Your task to perform on an android device: Look for shoes with the size filter of 9 in the Adidas app
Image 0: 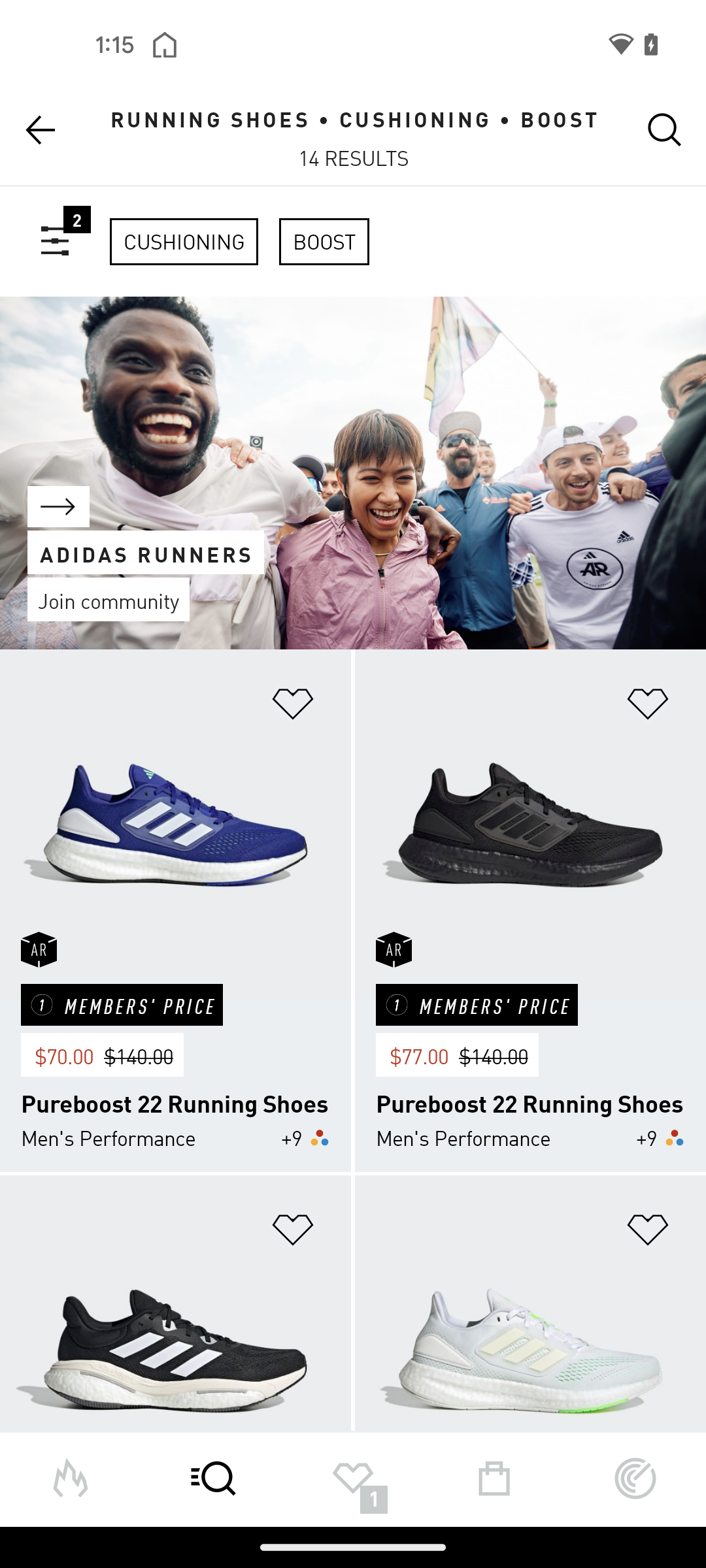
Click on the filter icon at the top left of the screen
Step 0: click (55, 245)
Image 1: 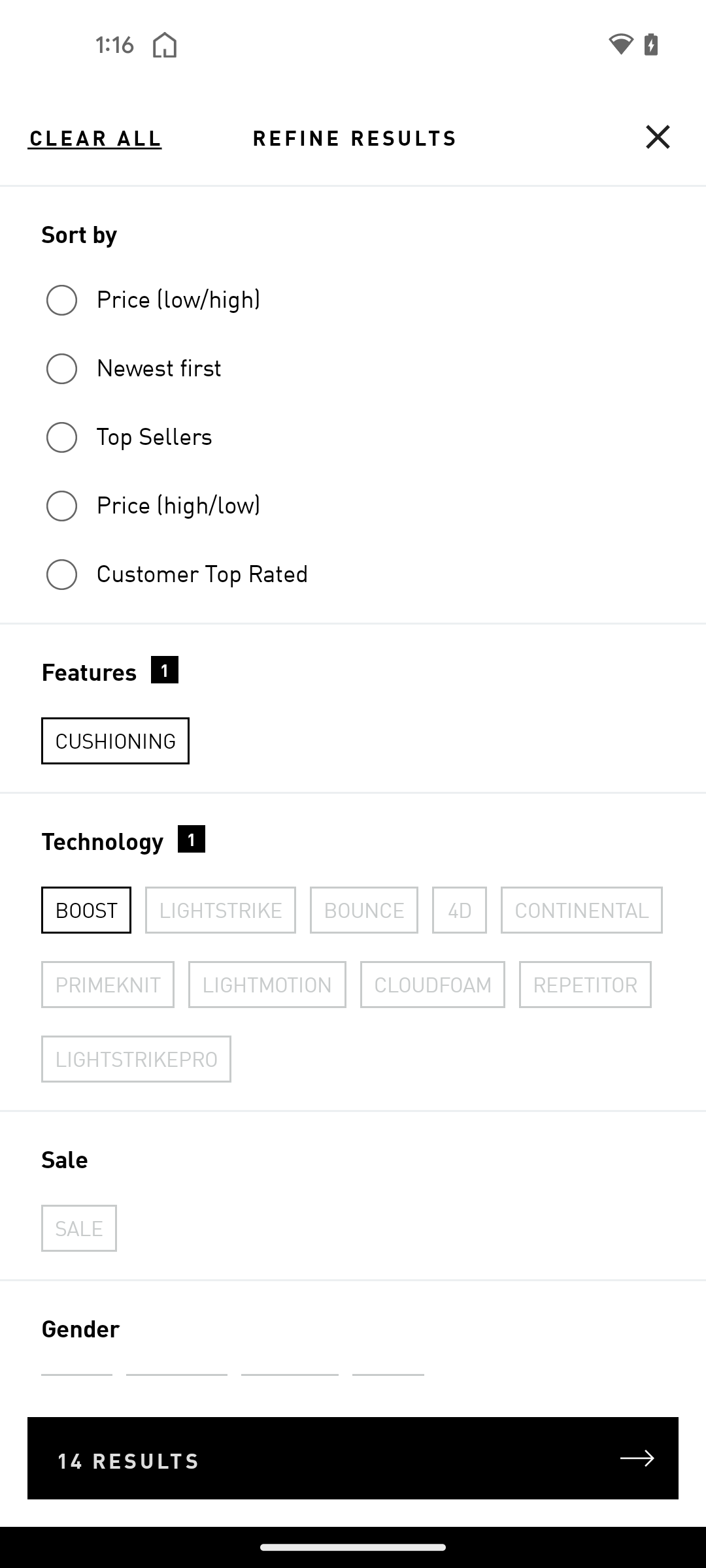
Swipe up for the Size filter
Step 1: scroll down
Image 2: 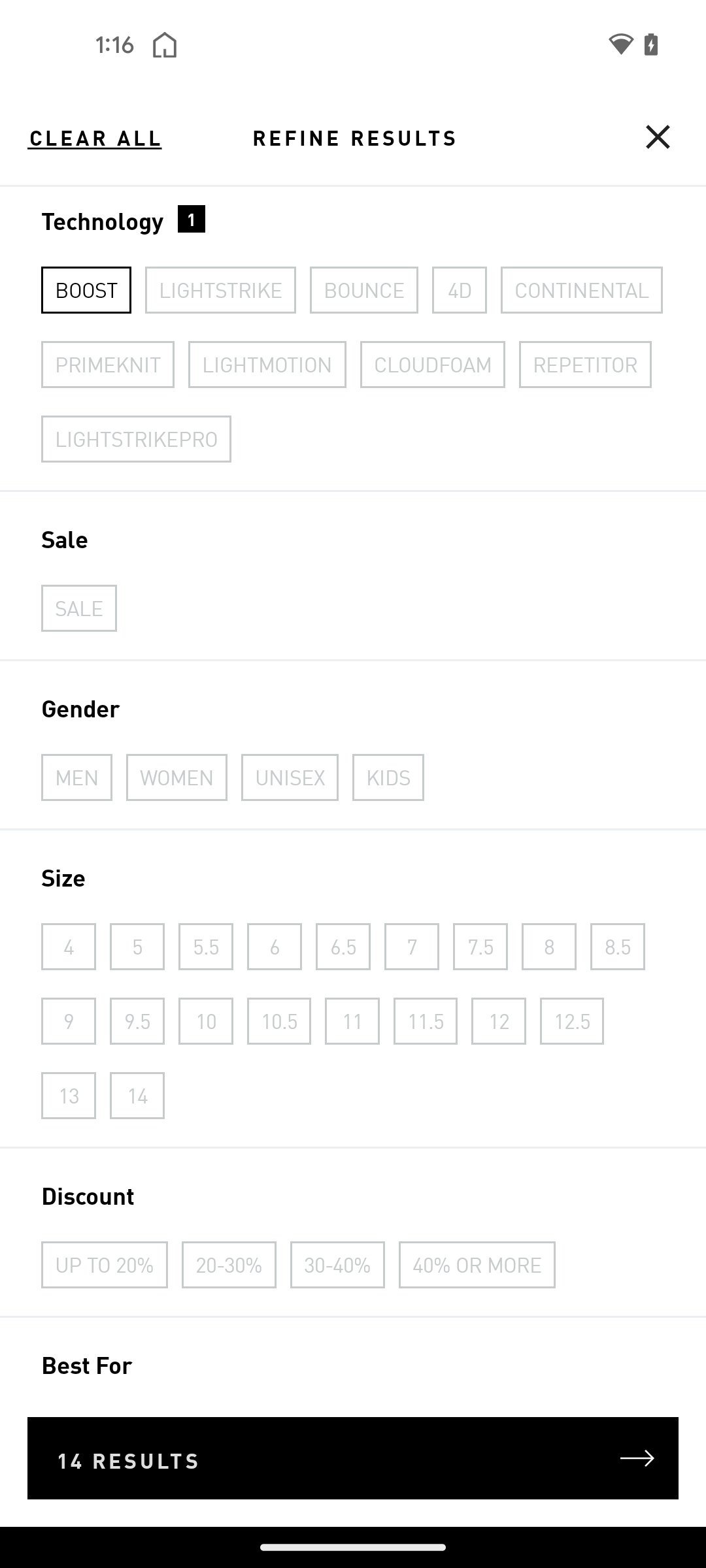
Select the 9 size shoe filter 
Step 2: click (63, 1024)
Image 3: 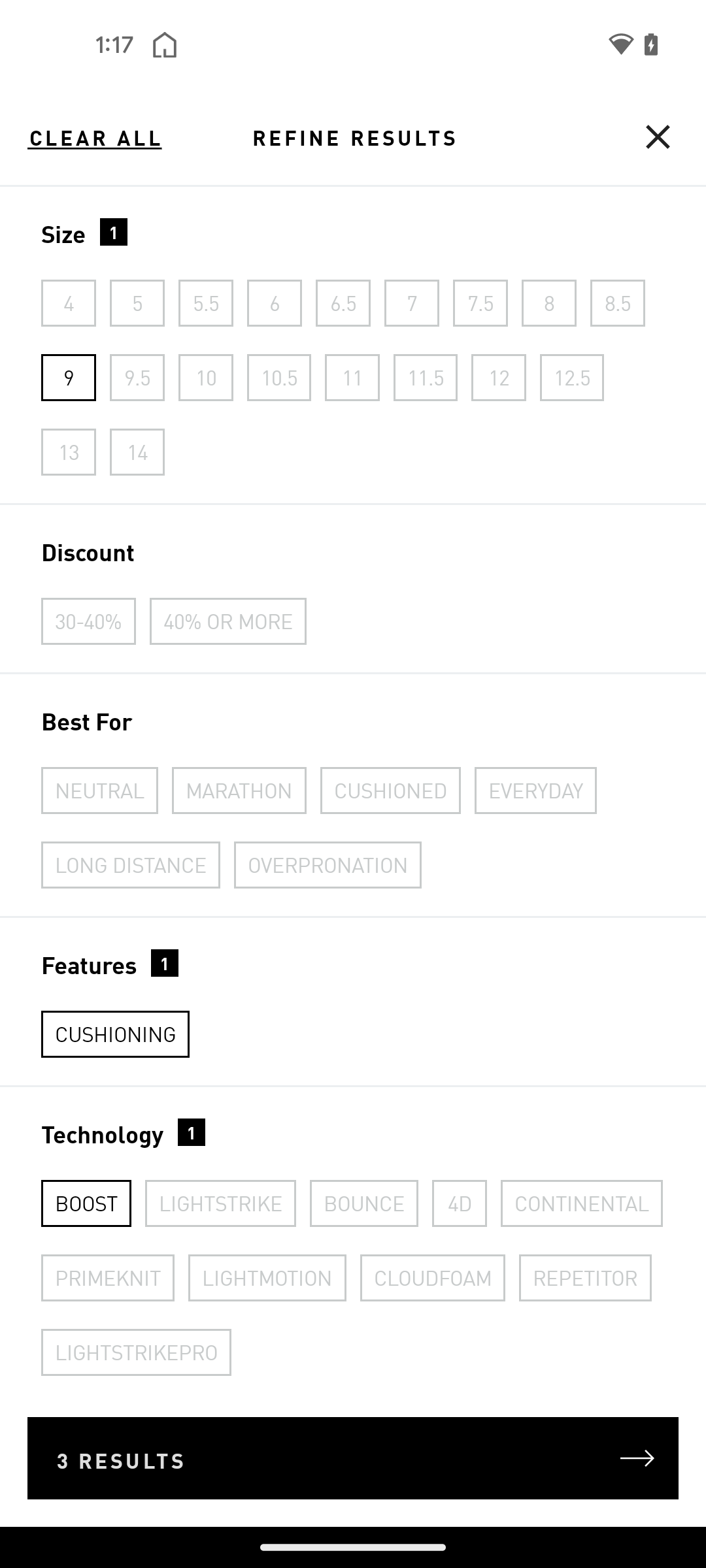
Click on the RESULTS button at the bottom of the screen
Step 3: click (197, 1446)